Your task to perform on an android device: I want to search for a note for Dance Classes in the Keep Notes app so that I don't miss any important dance classes.
Image 0: 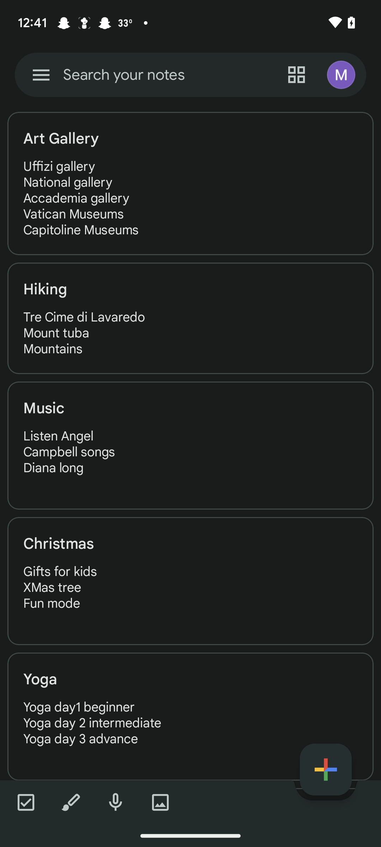
Click on the search bar at the top of the screen
Step 0: click (190, 75)
Image 1: 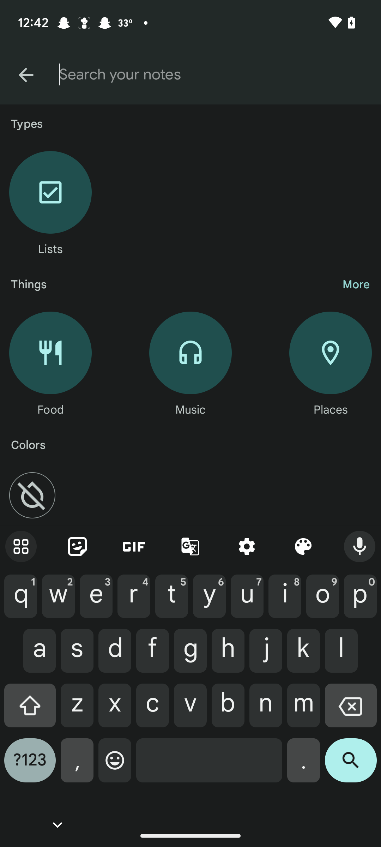
Search for Dance Classes
Step 1: type "Dance Classes"
Image 2: 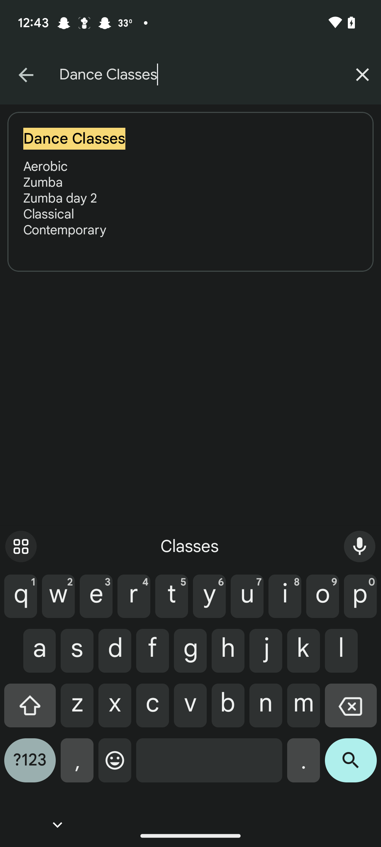
Click on the search icon on the keyboard
Step 2: click (351, 766)